Your task to perform on an android device: I want to view my cart so that I can buy oats later.
Image 0: 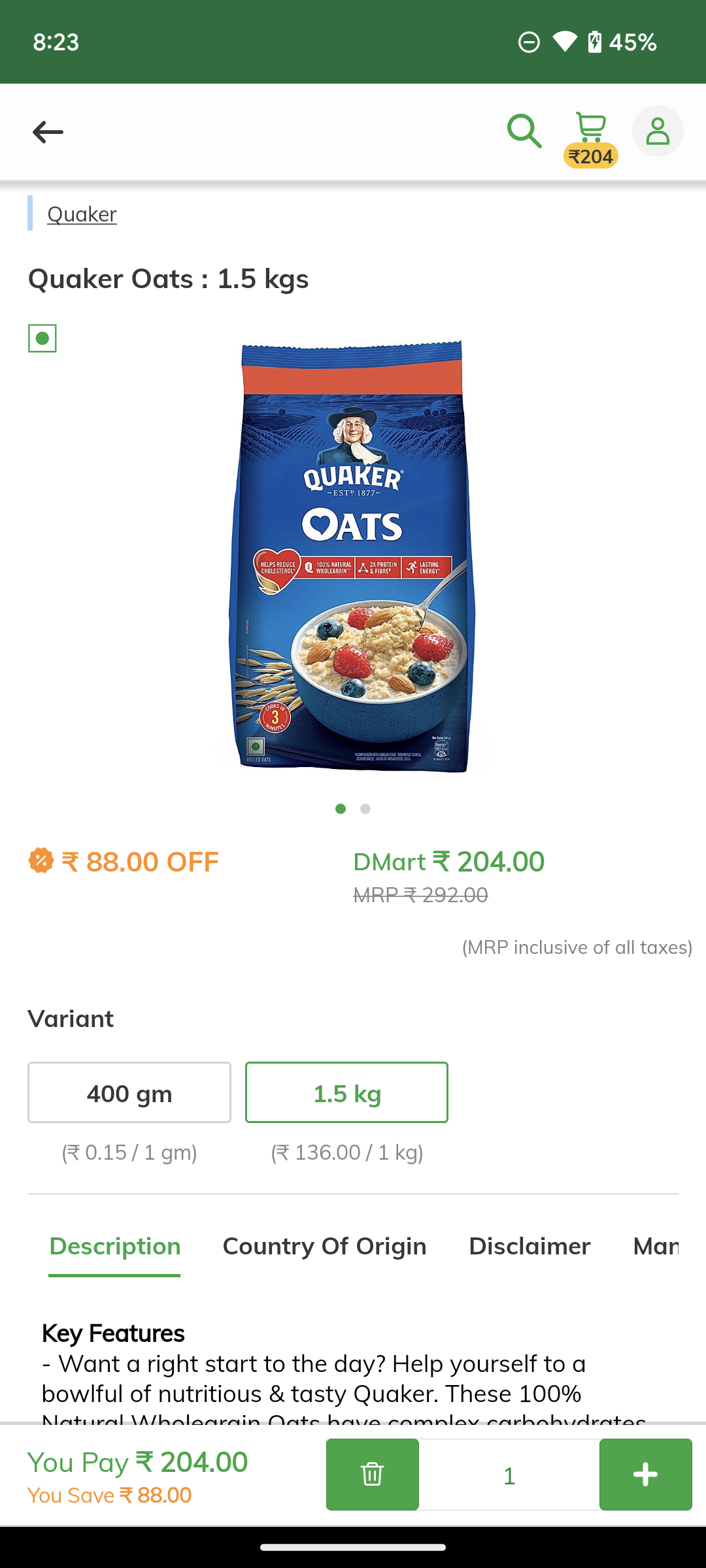
Click on the Cart icon on the top right side of the screen.
Step 0: click (590, 118)